Your task to perform on an android device: Compare the prices offered by various vendors for the similar portable door lock home security for dorm,airbnb
Image 0: 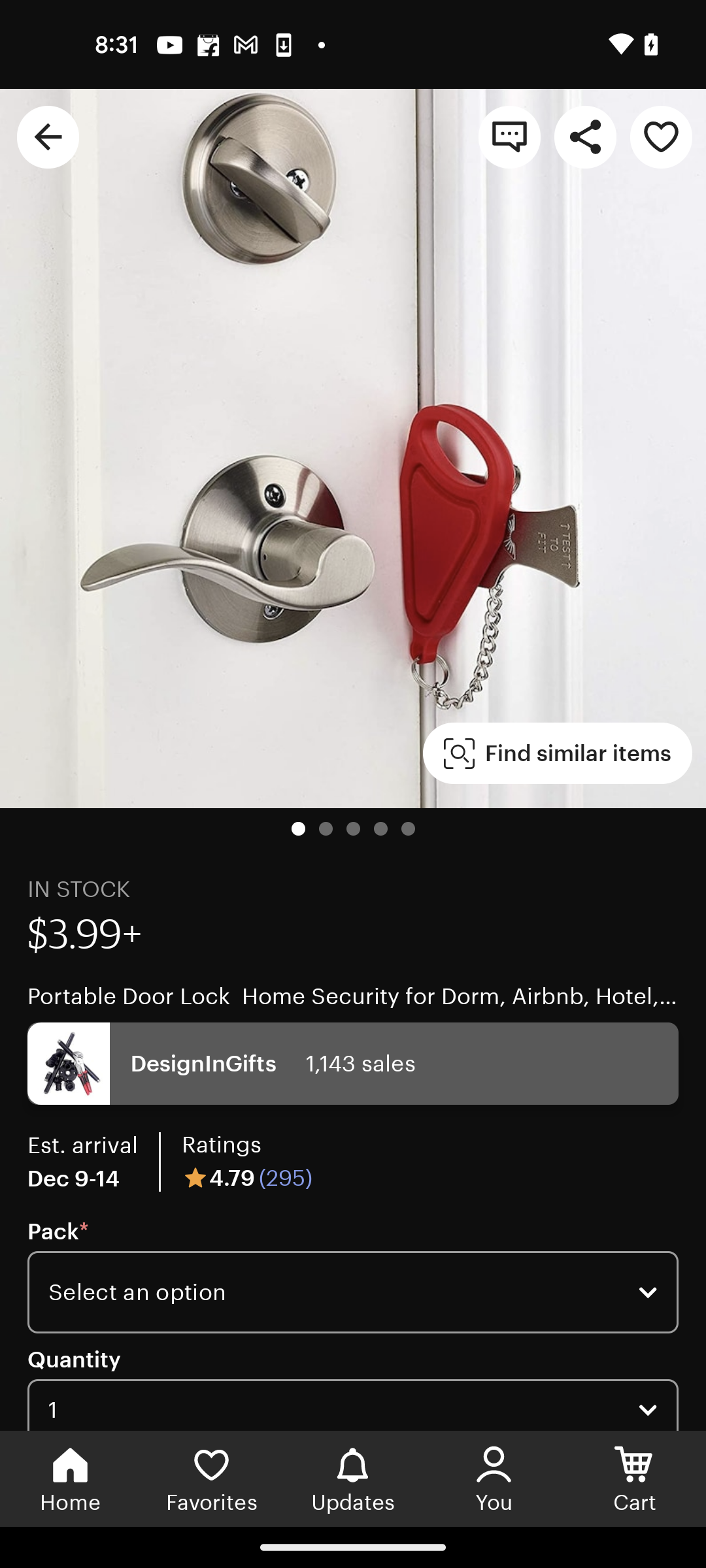
Swipe up to view the similar items to compare
Step 0: scroll down
Image 1: 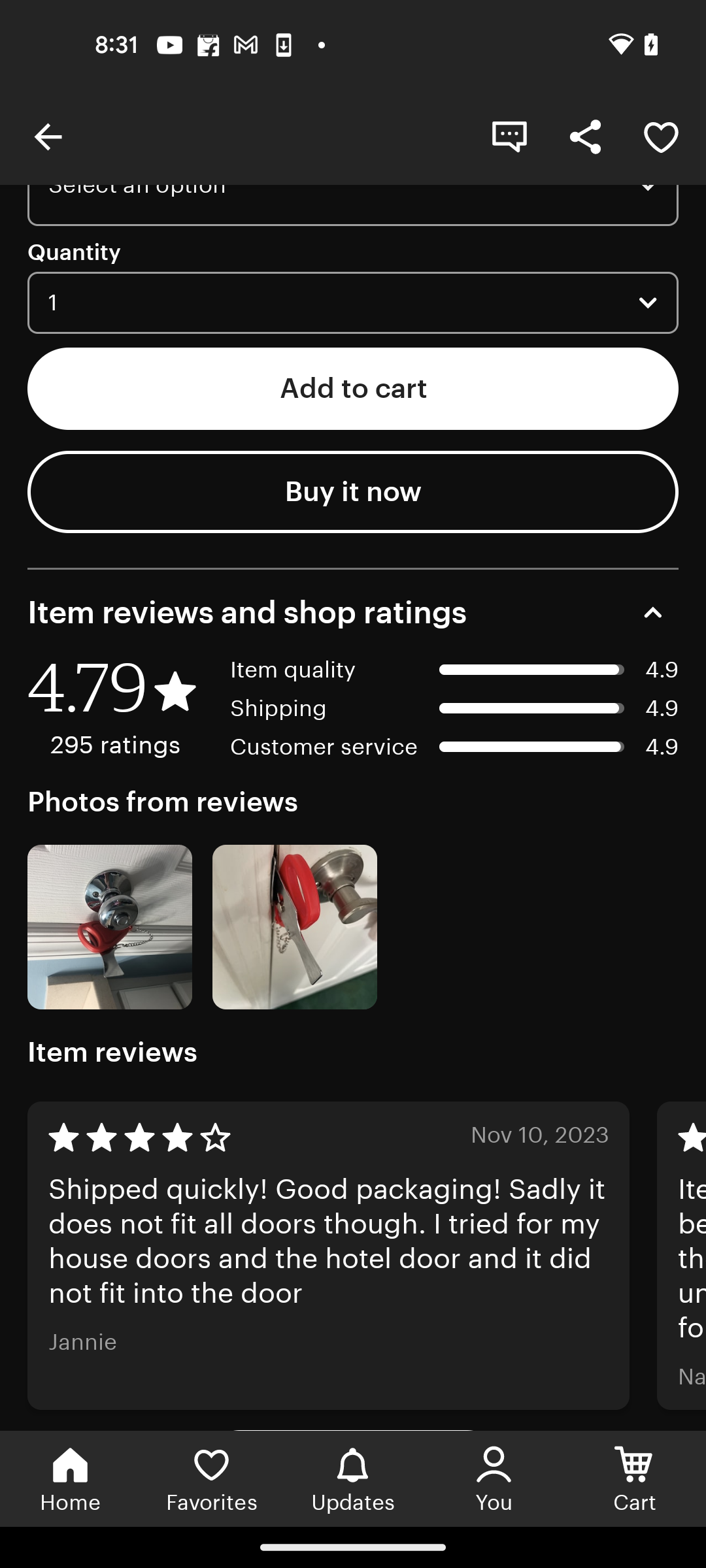
Swipe up to view the similar items to compare
Step 1: scroll down
Image 2: 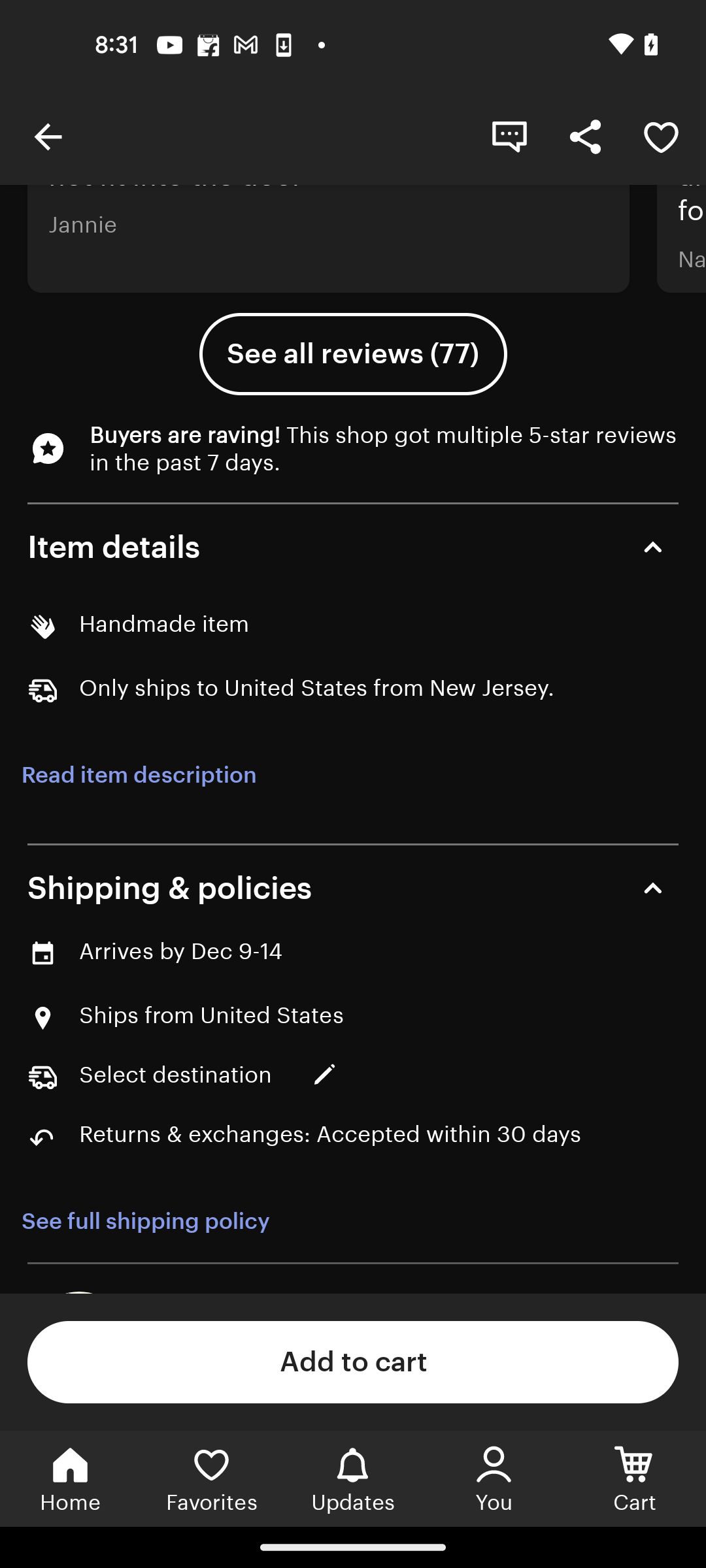
Swipe up to view the similar items to compare
Step 2: scroll down
Image 3: 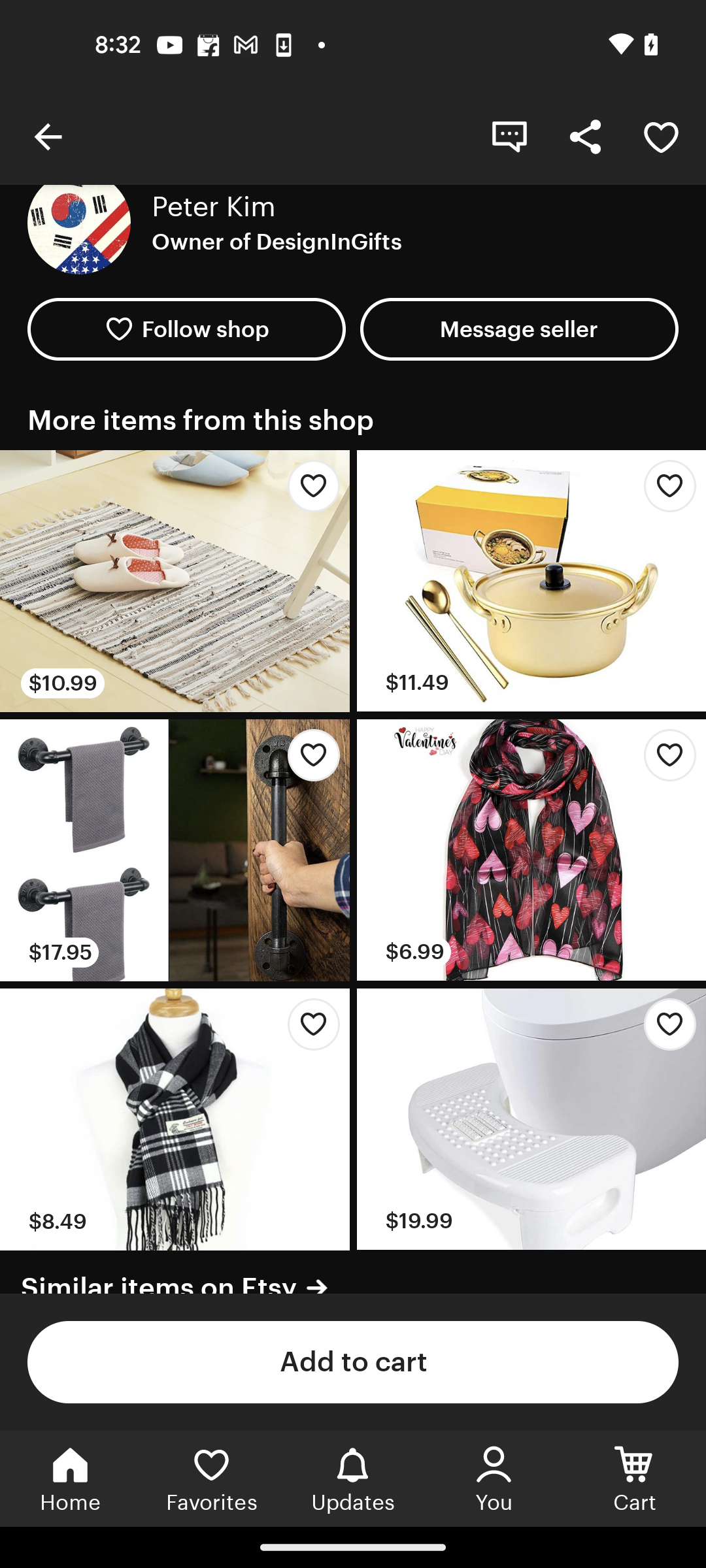
Swipe up to view the similar items to compare
Step 3: scroll down